Your task to perform on an android device: I want to open the 'Alice's adventures in wonderland ' book.
Image 0: 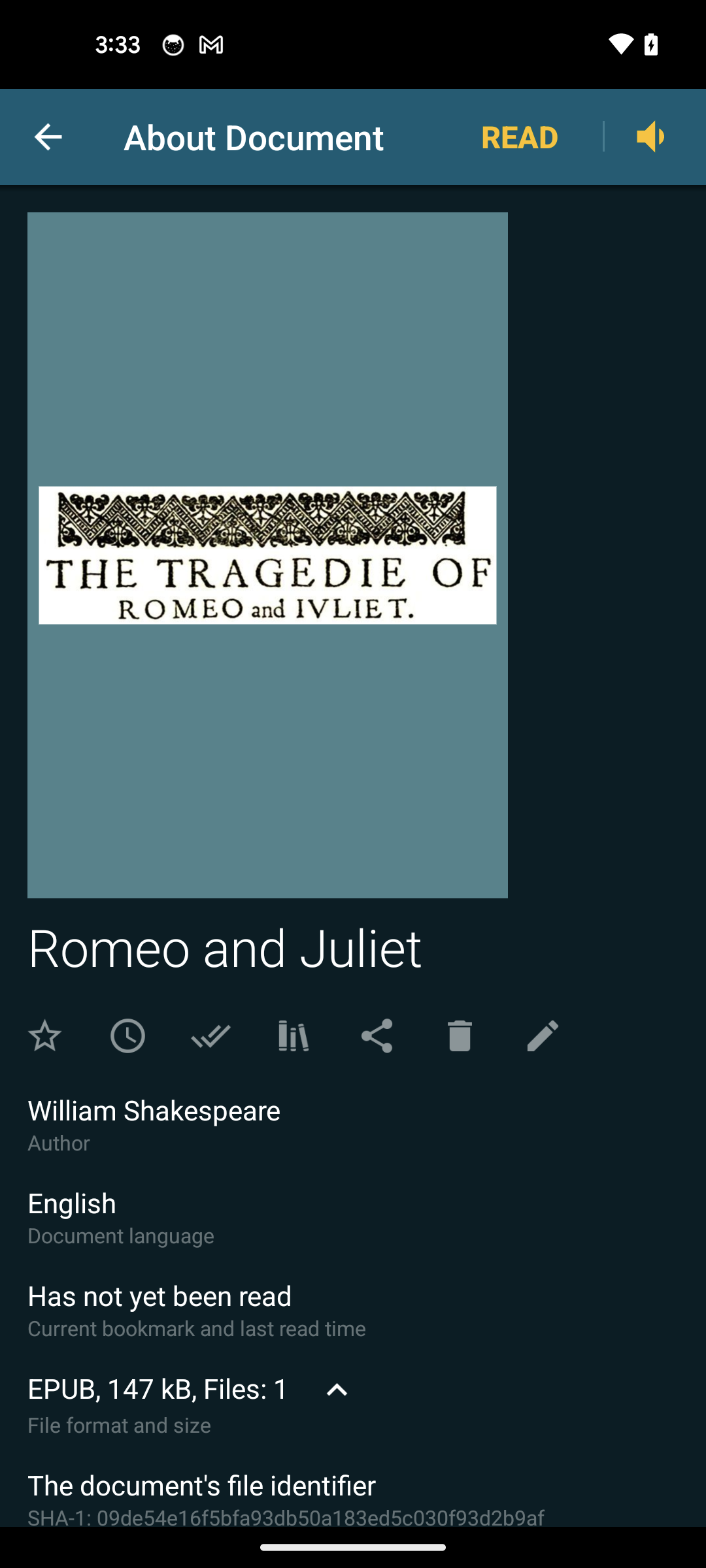
Go back to the previous page
Step 0: press back button
Image 2: 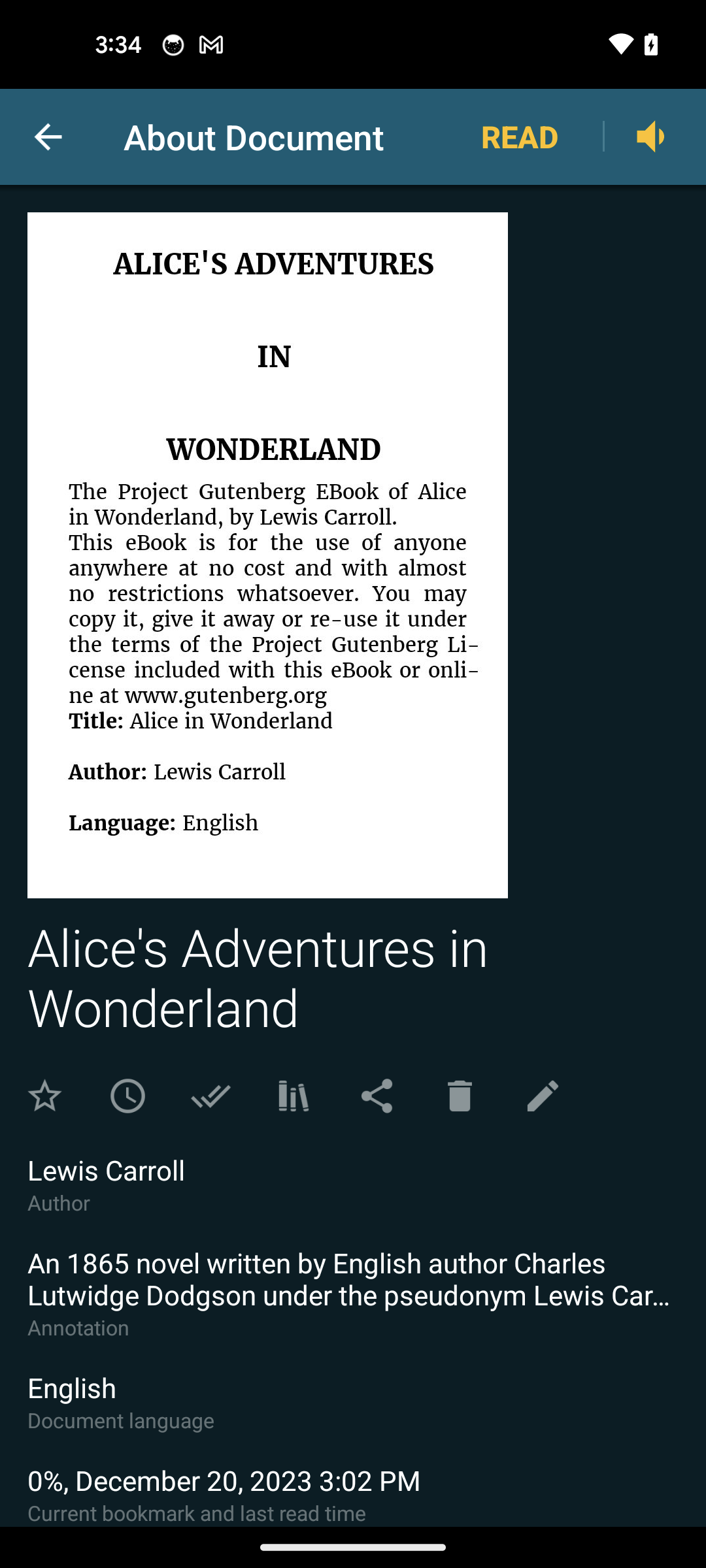
Tap on the book
Step 2: click (267, 555)